Your task to perform on an android device: Go to the savvy app and View the current time in a different time zone.
Image 0: 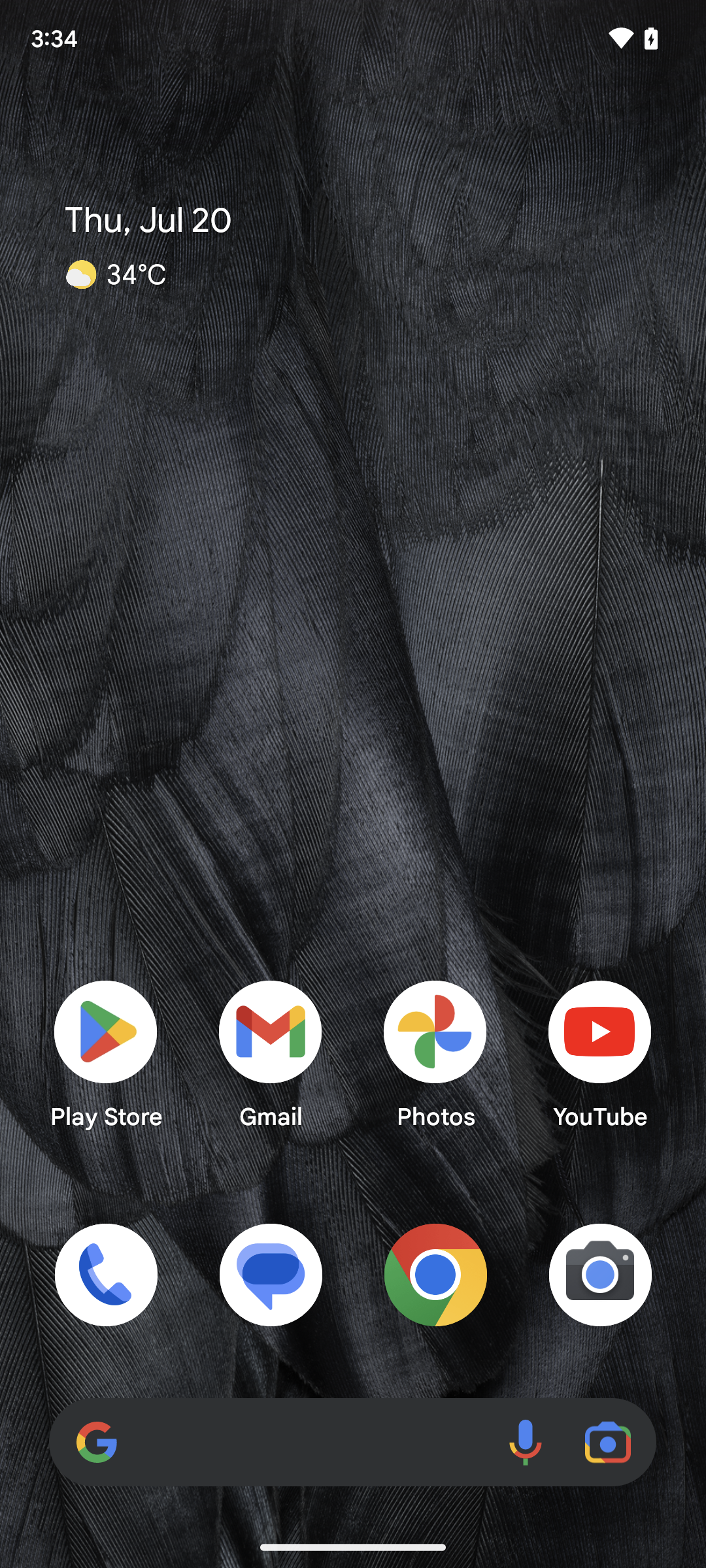
open savvy app
Step 0: open app "Savvy Time"